Your task to perform on an android device: View the G-N23 shoe imports women's shoes 2023
Image 0: 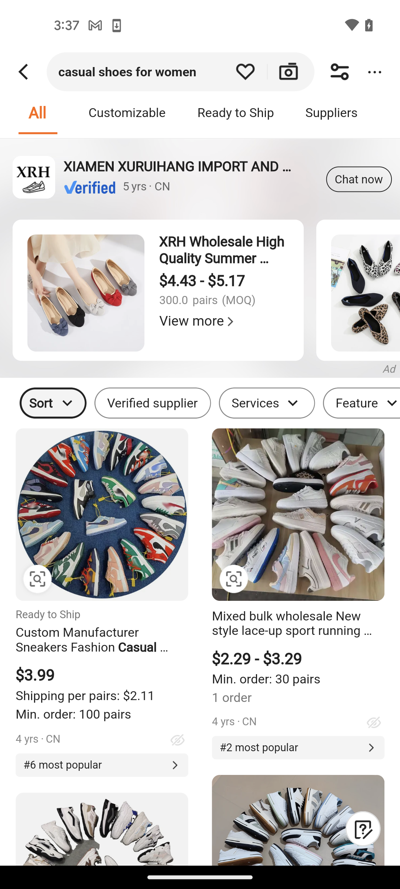
Swipe up to view the G-N23 shoe imports women's shoes 2023
Step 0: scroll down
Image 1: 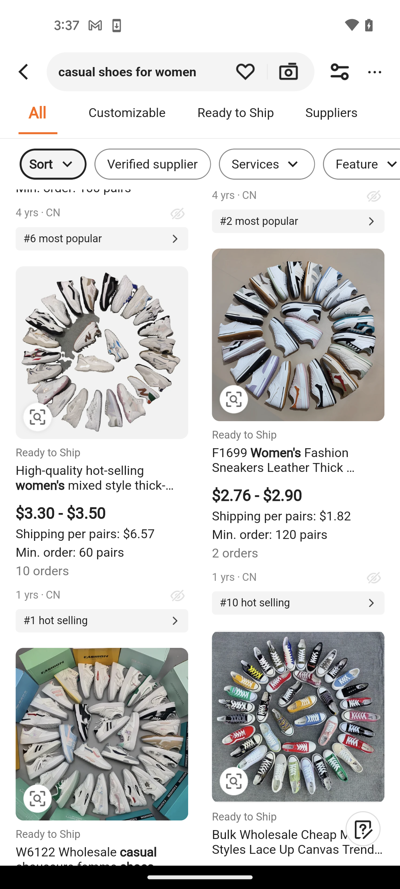
Swipe up to view the G-N23 shoe imports women's shoes 2023
Step 1: scroll down
Image 2: 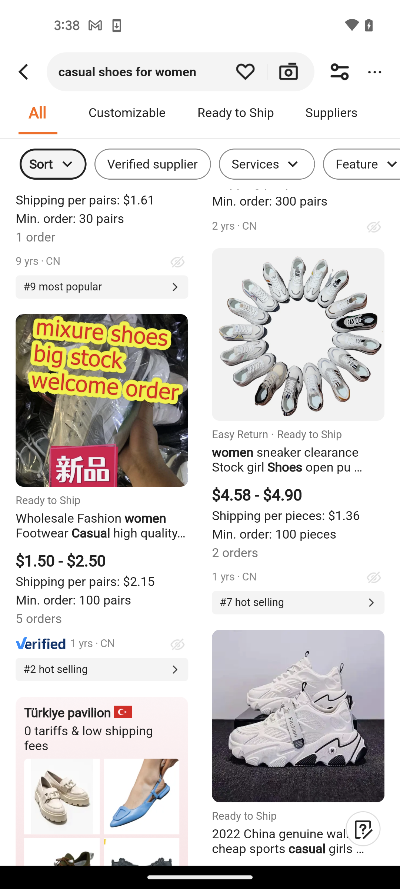
Swipe up to view the G-N23 shoe imports women's shoes 2023
Step 2: scroll down
Image 3: 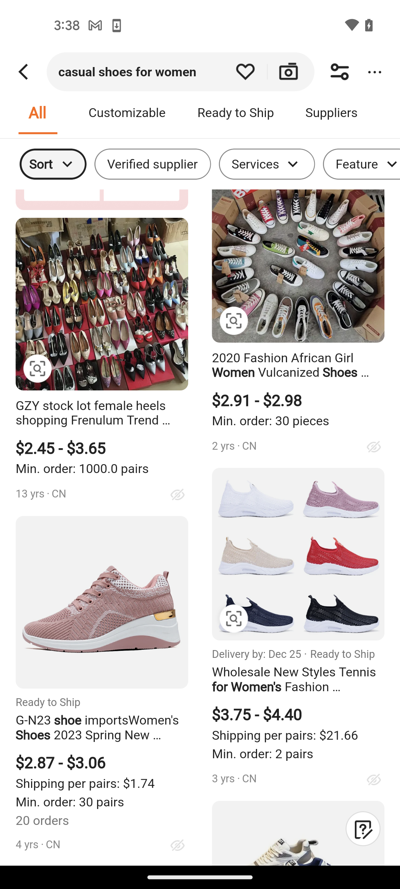
Tap on the G-N23 shoe imports women's shoes 2023
Step 3: click (200, 433)
Image 4: 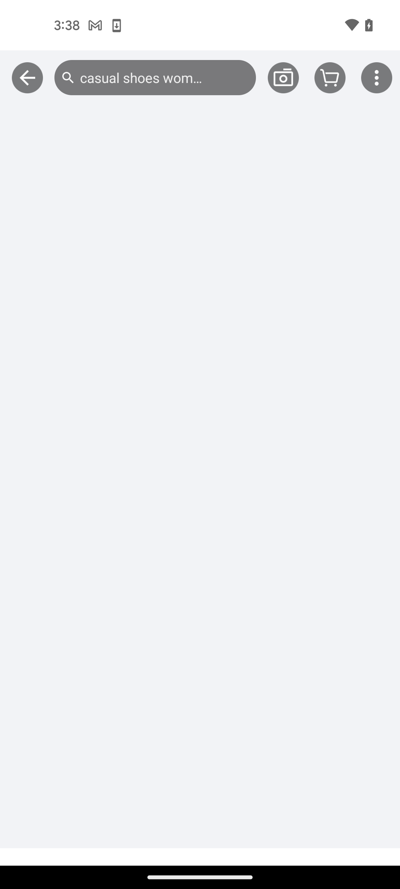
Tap on the G-N23 shoe imports women's shoes 2023
Step 4: wait